Your task to perform on an android device: Disable the Sound effects settings in the Duolingo app
Image 0: 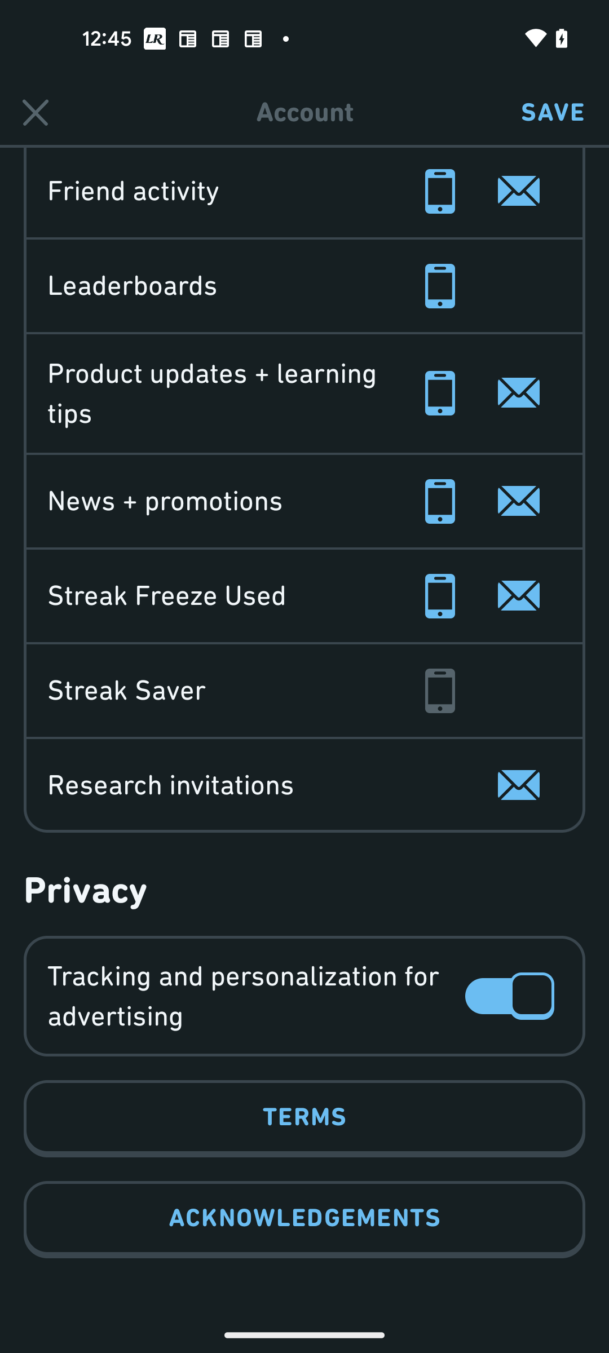
Swipe down to Sound effects settings
Step 0: scroll up
Image 1: 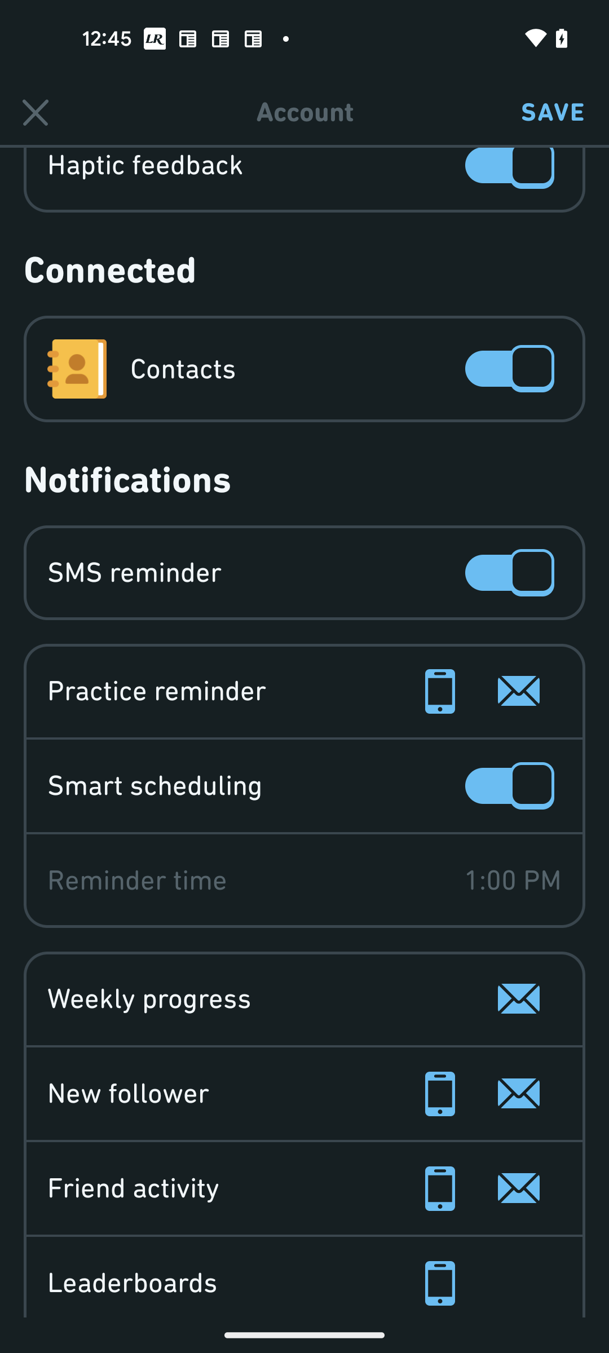
Swipe down to Sound effects settings
Step 1: scroll up
Image 2: 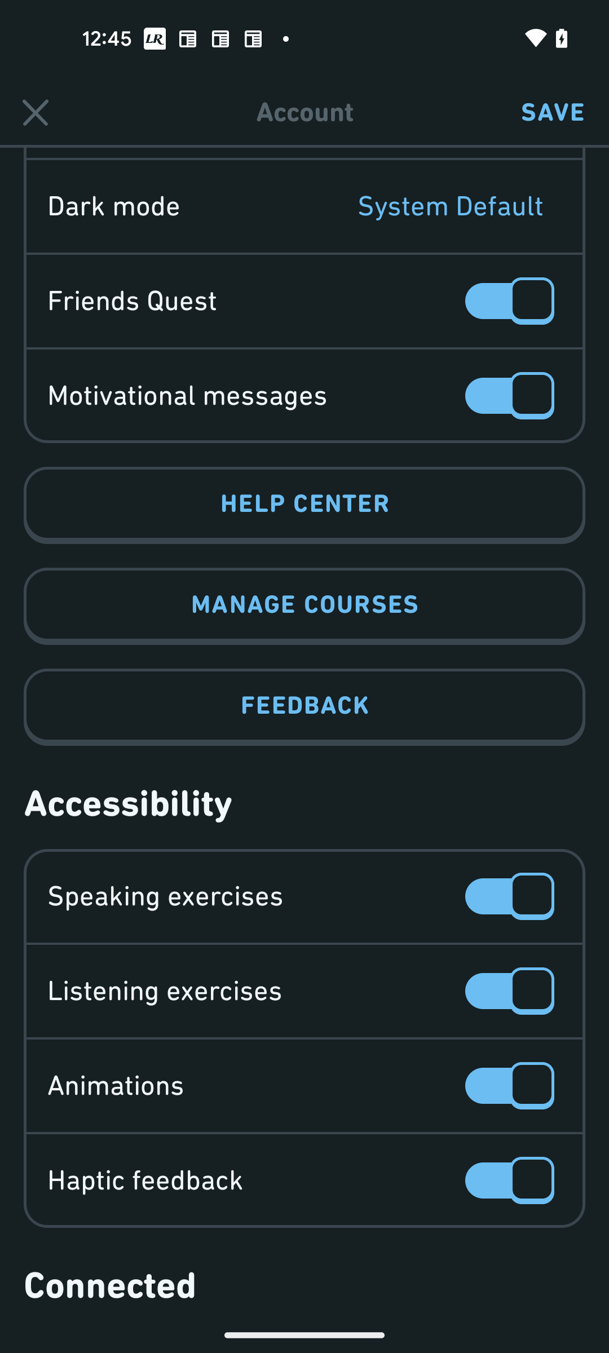
Swipe down to Sound effects settings
Step 2: scroll up
Image 3: 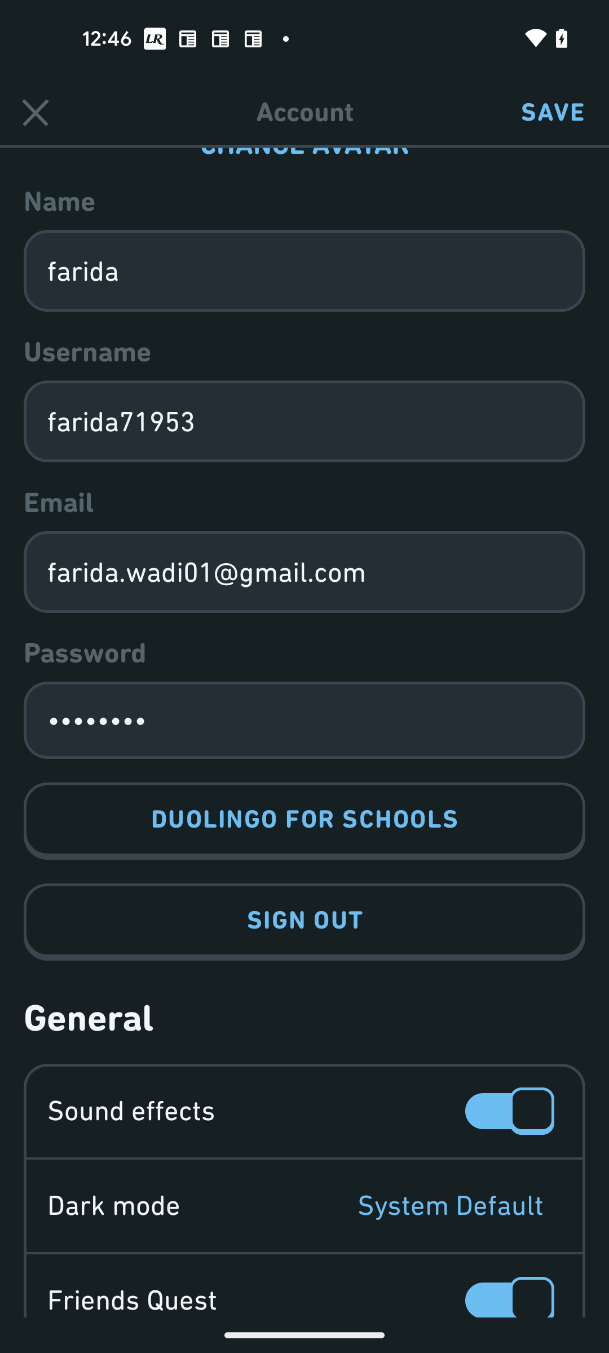
Turn off the Sound effects settings
Step 3: click (513, 1111)